Your task to perform on an android device: Add the Bright Grey Boots for women  Shoe to the wishlist in the woodlands  app
Image 0: 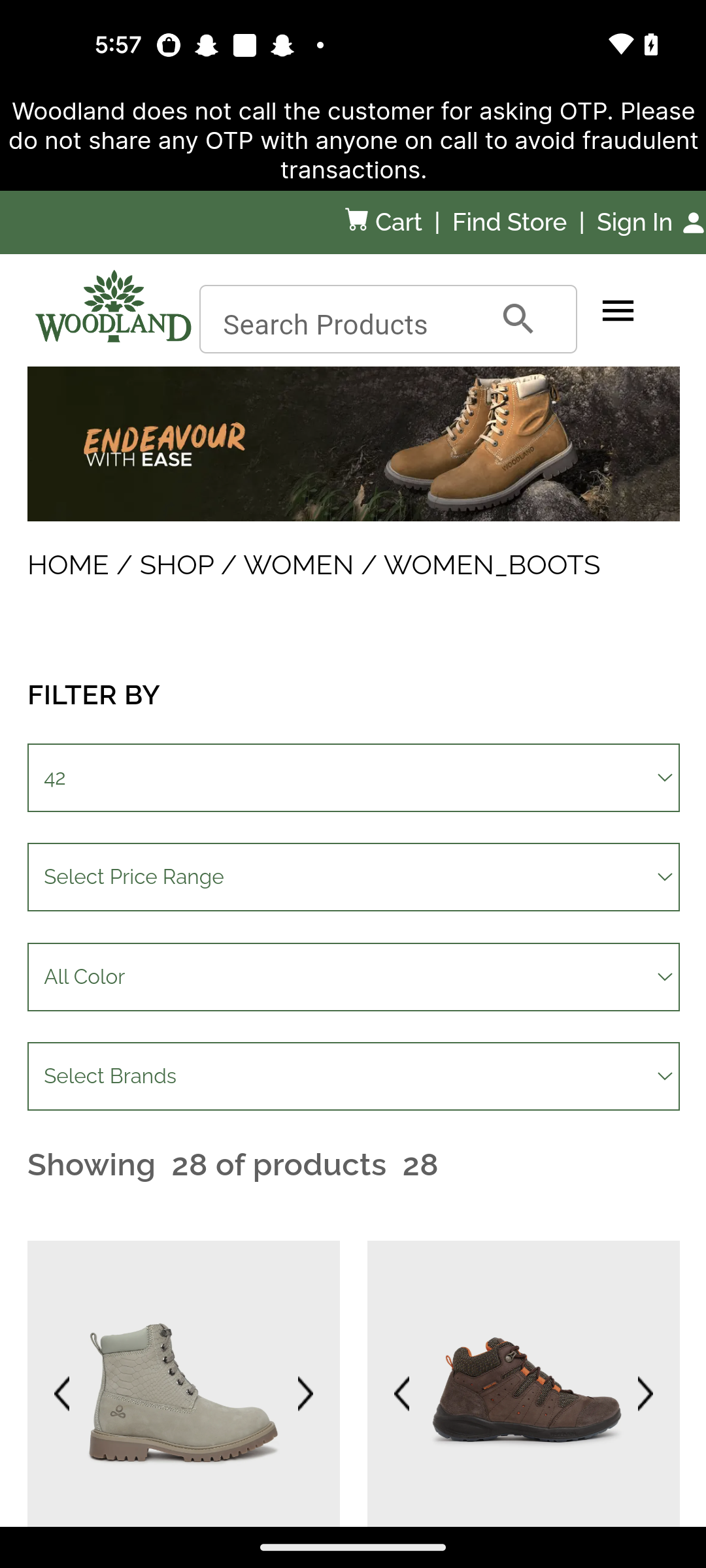
Swipe up
Step 0: scroll down
Image 1: 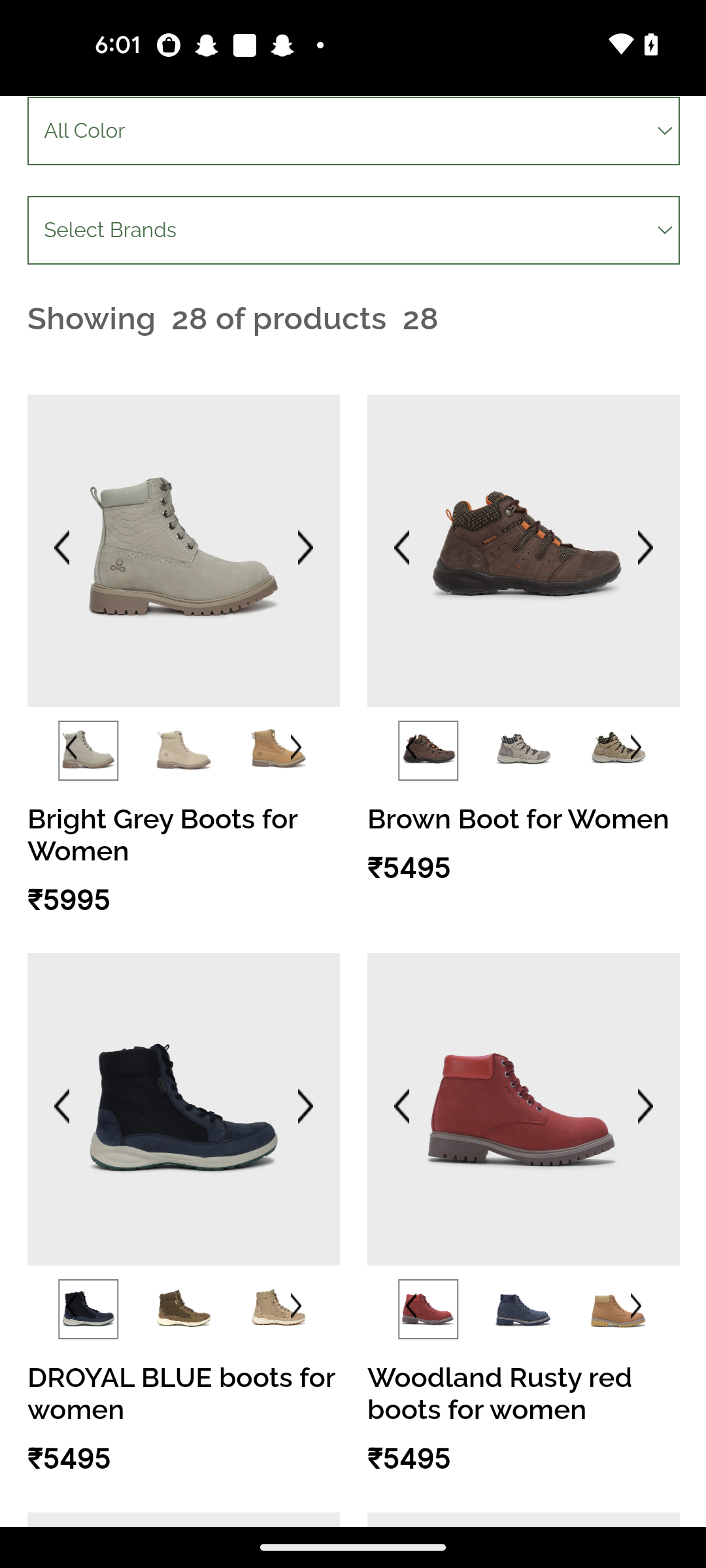
Click on the  Bright Grey Boots for women Shoe
Step 1: click (182, 550)
Image 2: 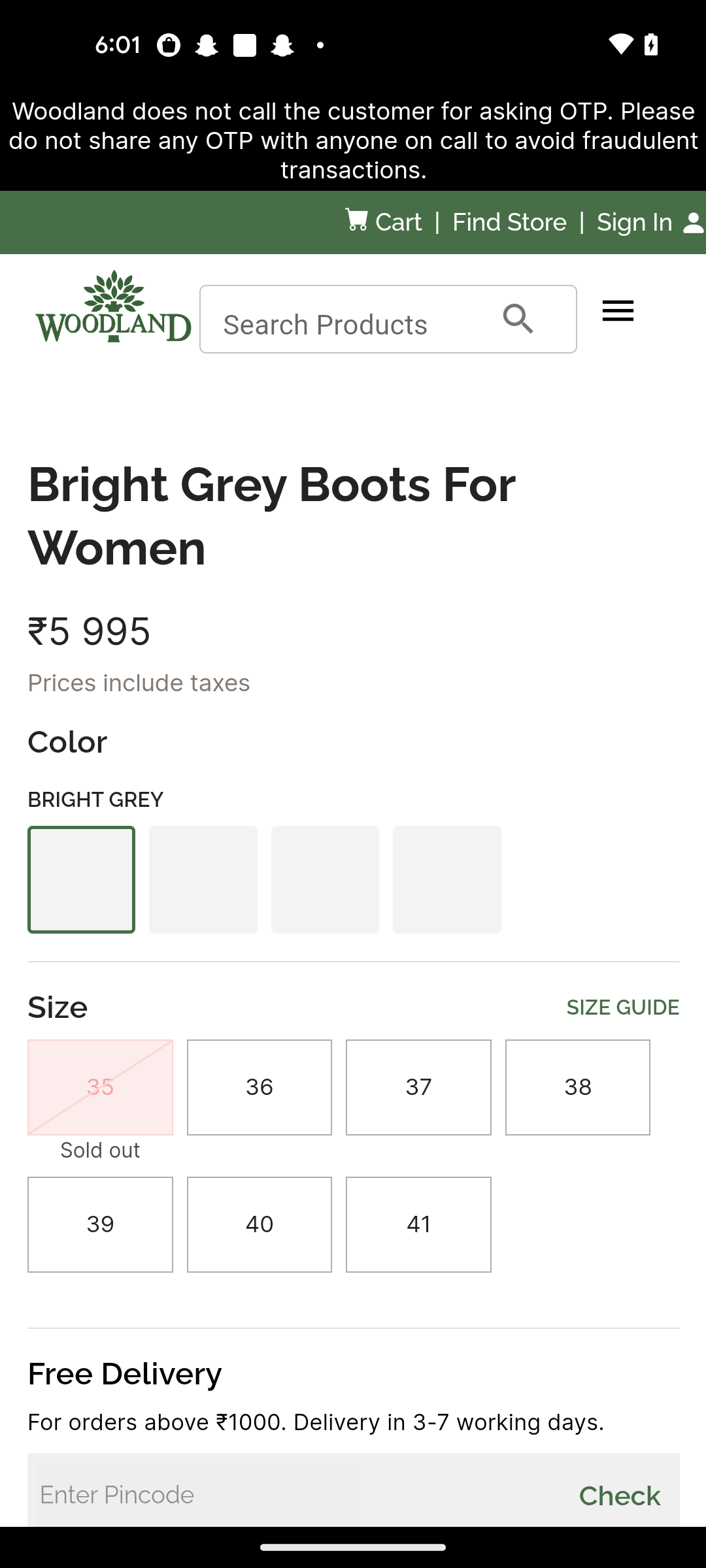
Click on the 41size 
Step 2: click (443, 1245)
Image 3: 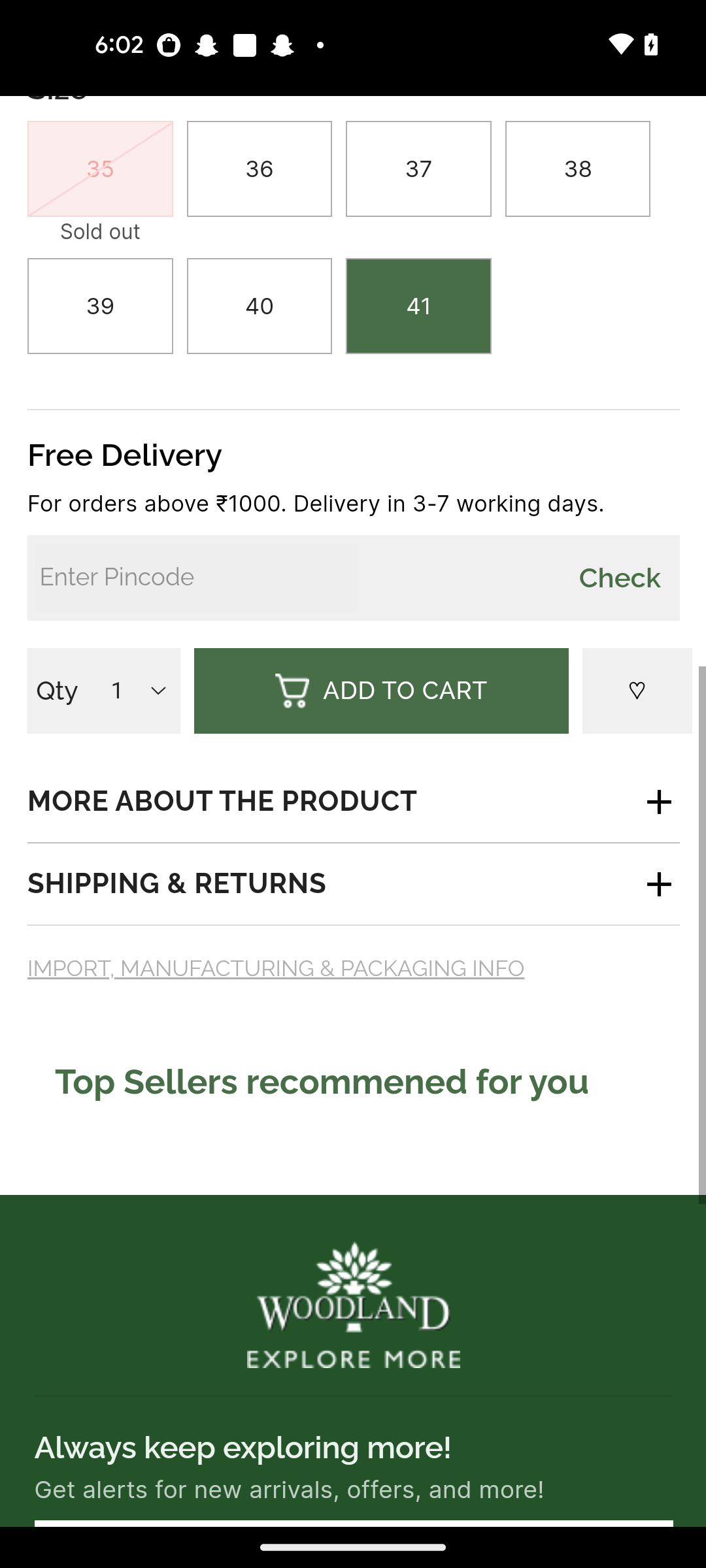
Click on the Add to cart button 
Step 3: click (380, 681)